Your task to perform on an android device: In the PlantSnap, check the Care indoor and outdoor range tips about the plant. 
Image 0: 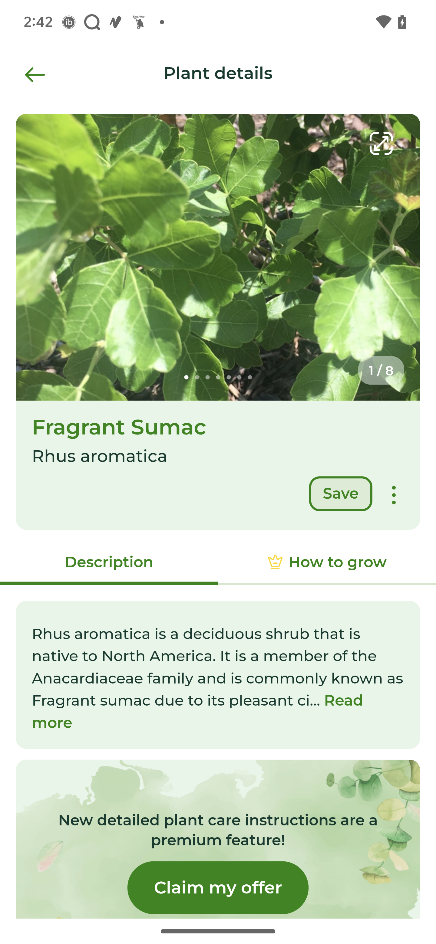
Swipe up on the screen to view the details
Step 0: scroll down